Your task to perform on an android device: Go to the Puma app and open the White Mayze Classic Women's Sneakers, then view its information and 360-degree view of the shoe.
Image 0: 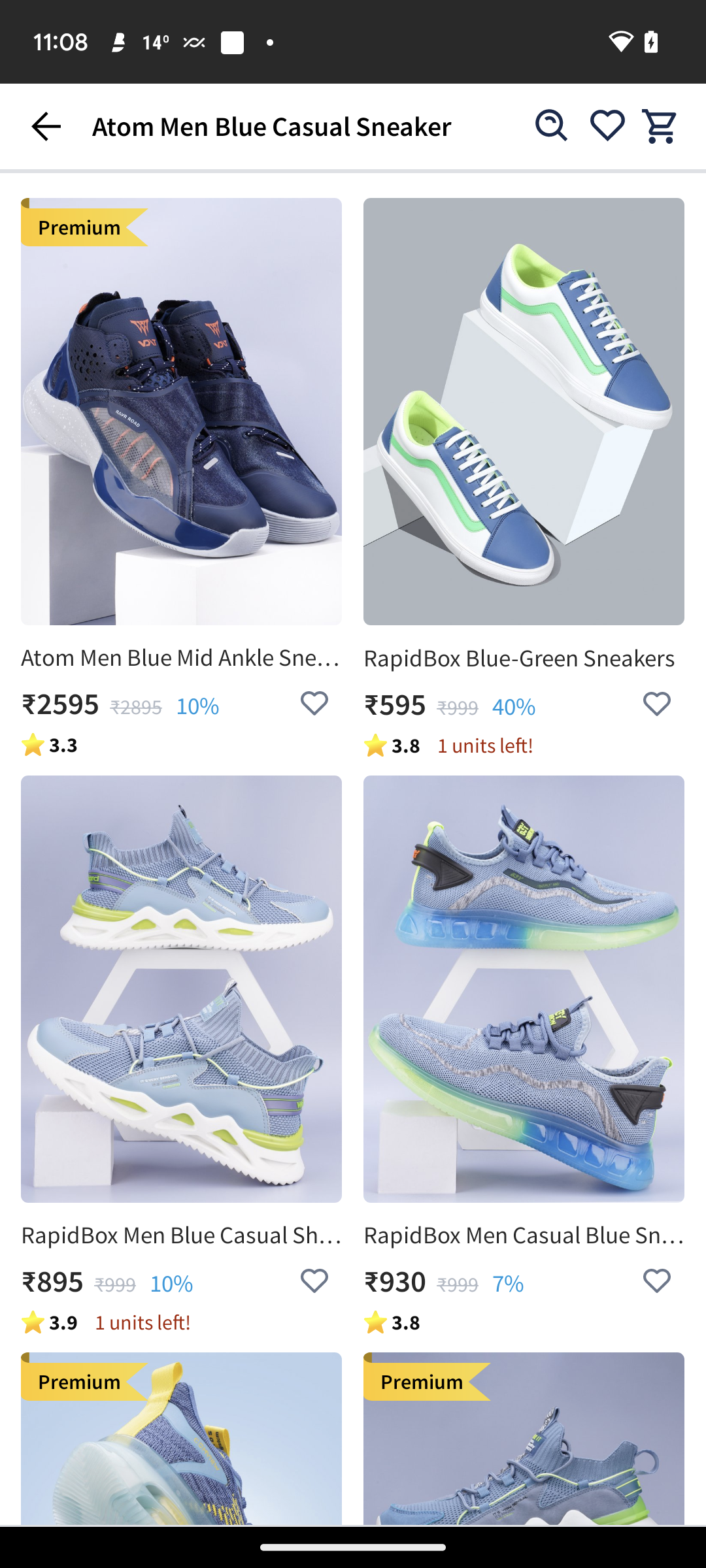
Go to the Puma app
Step 0: open app "PUMA"
Image 1: 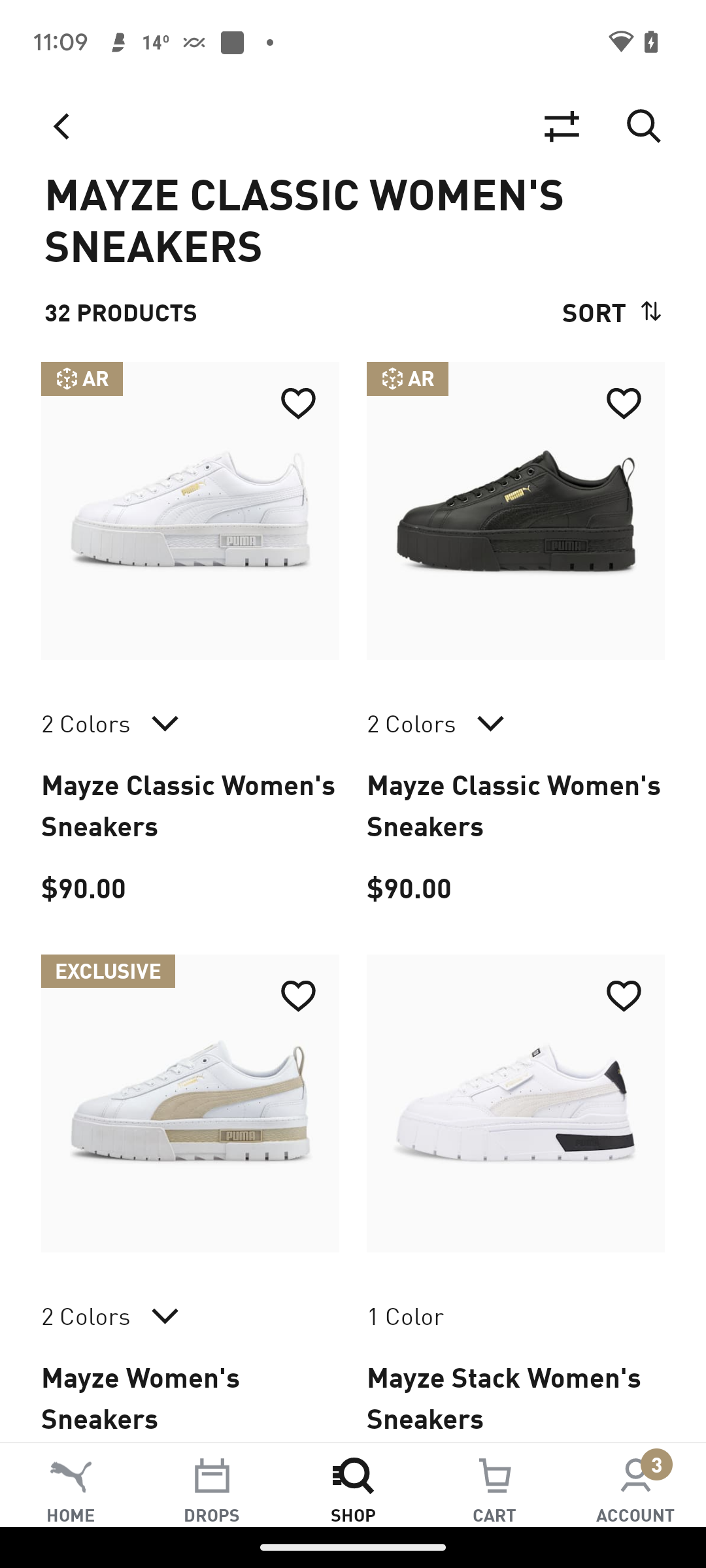
Open the first searched result
Step 1: click (190, 510)
Image 2: 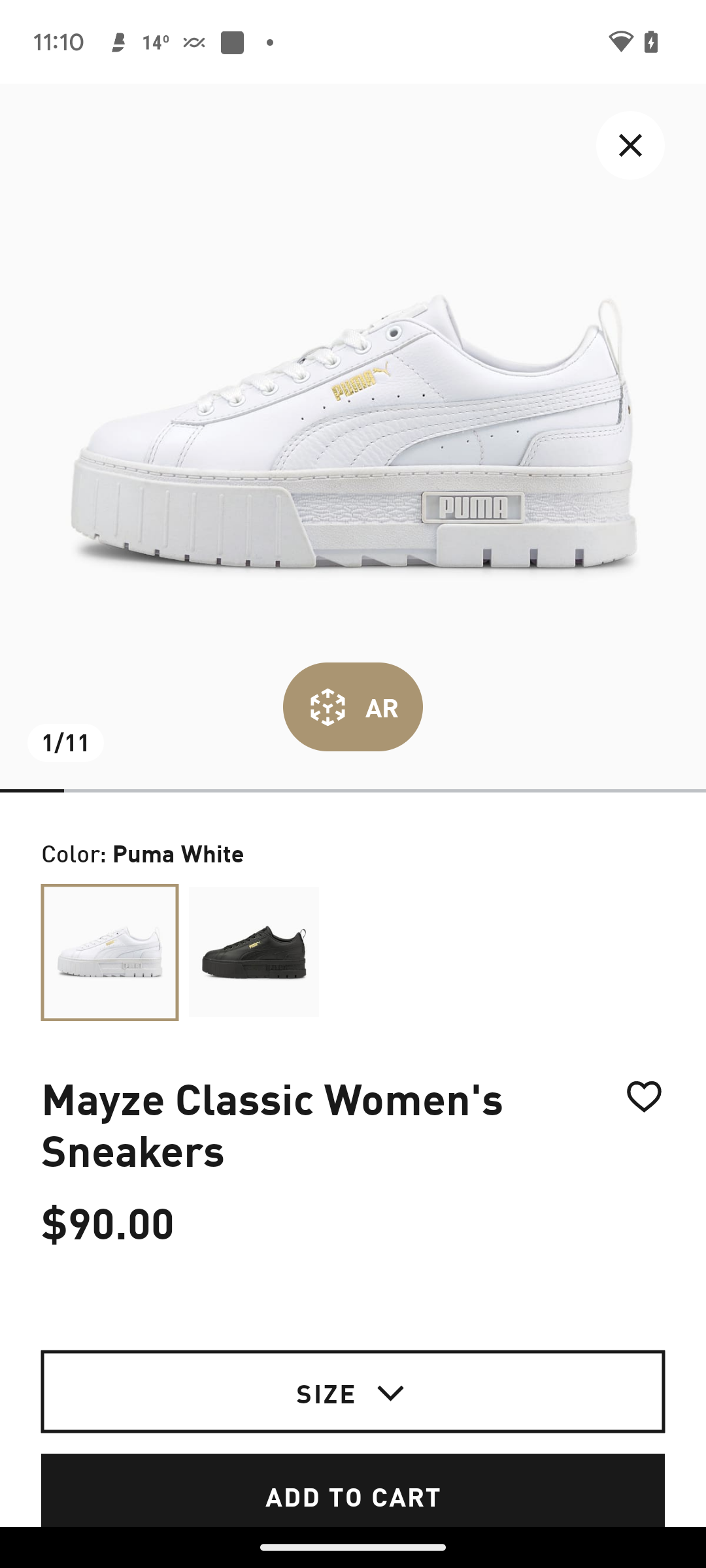
Click on the AR button 
Step 2: click (353, 707)
Image 3: 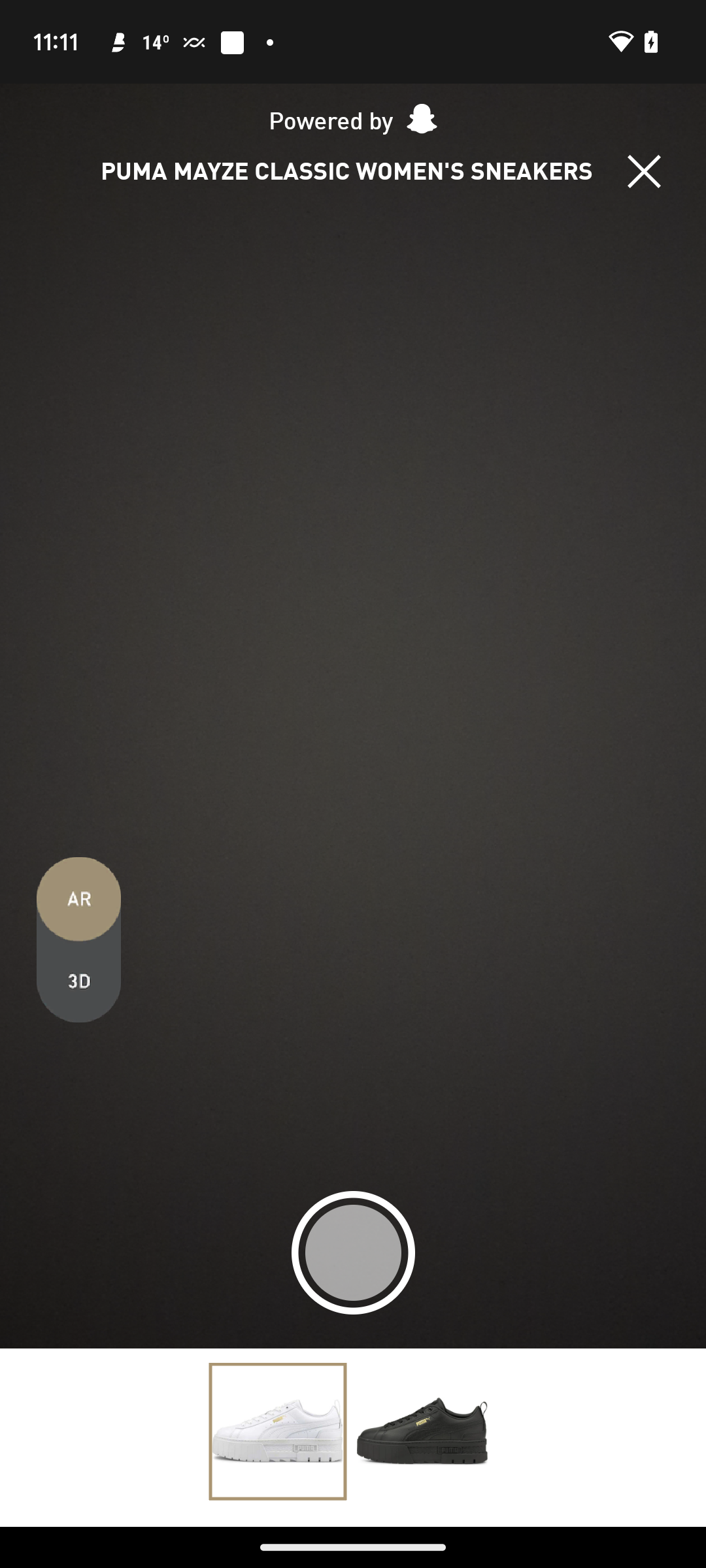
Click on the 3D option
Step 3: click (110, 953)
Image 4: 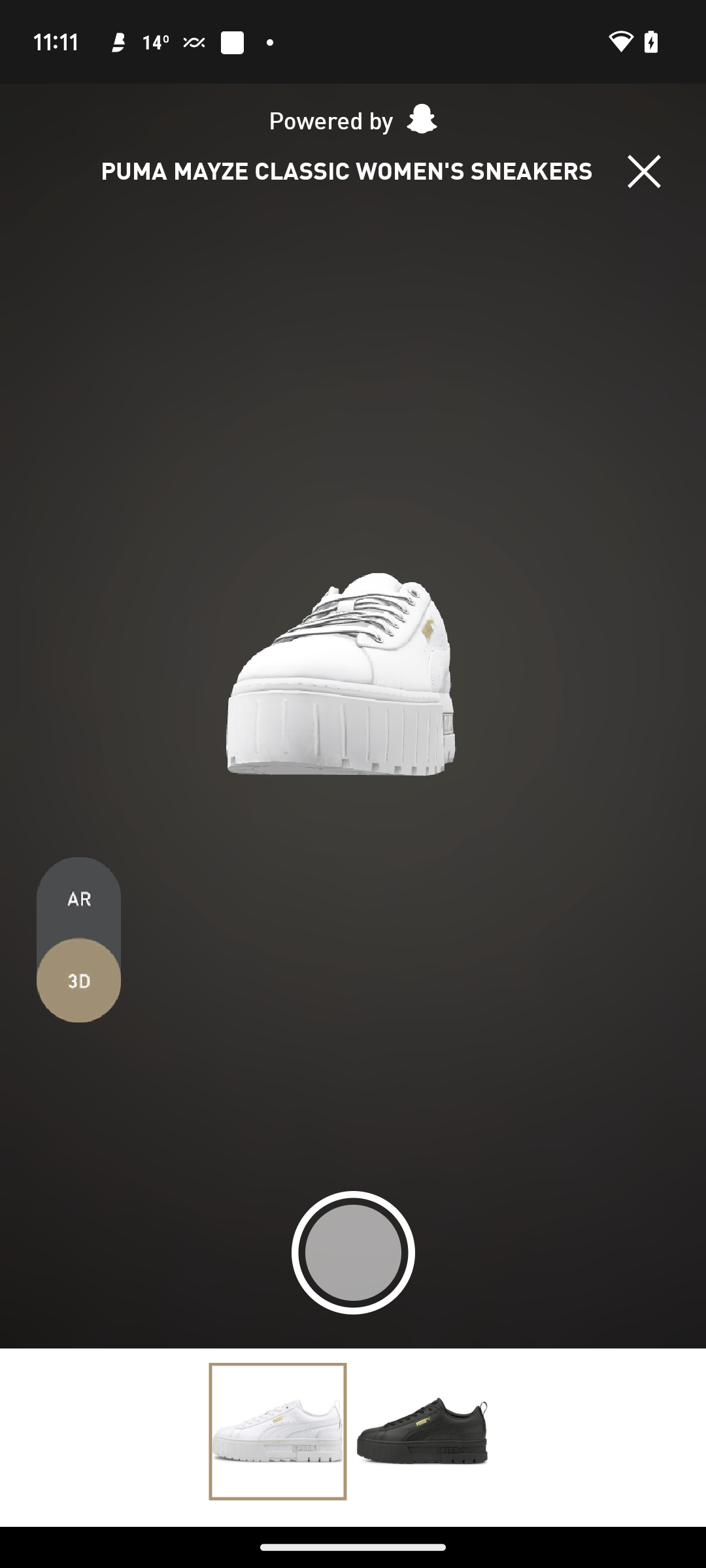
Click on the 3D option
Step 4: wait
Image 5: 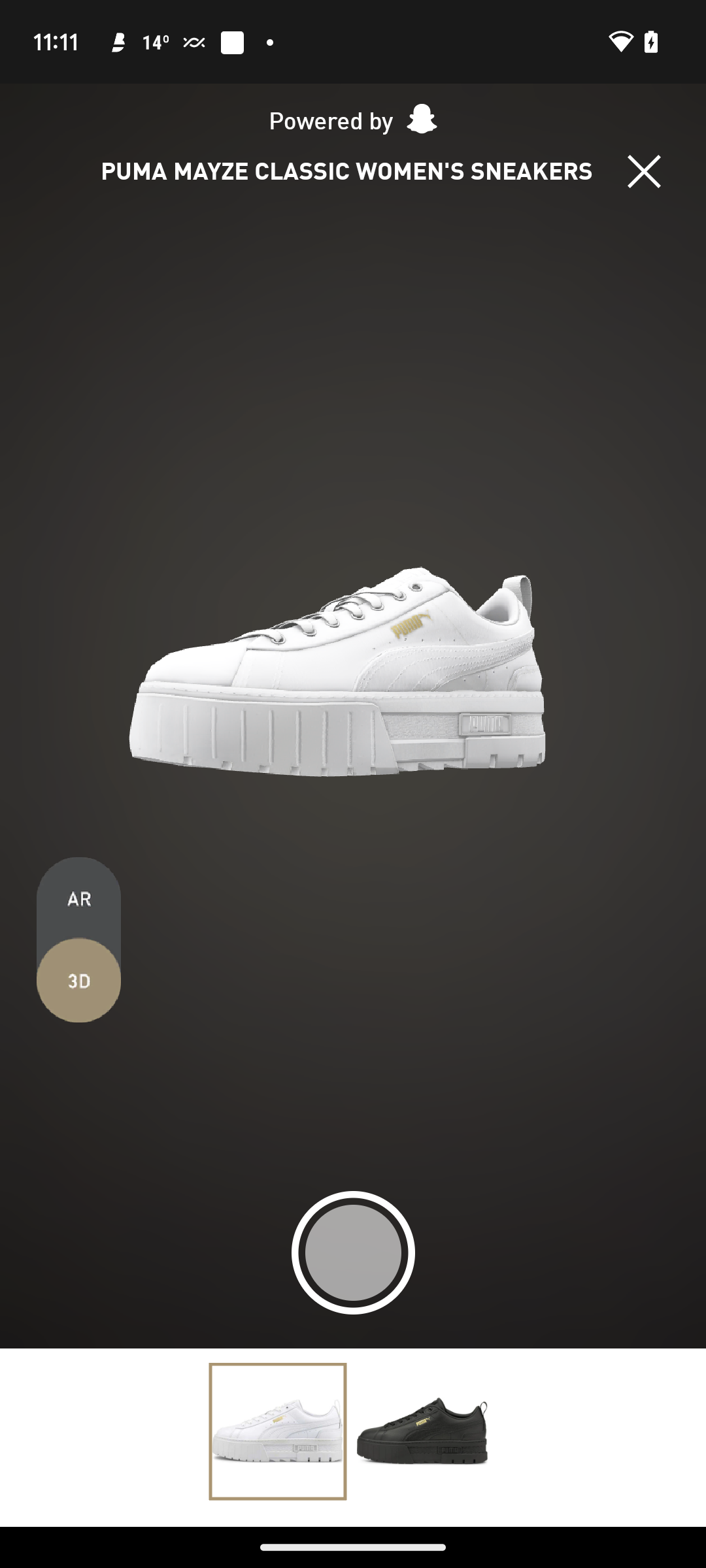
Click on the 3D option
Step 5: wait
Image 6: 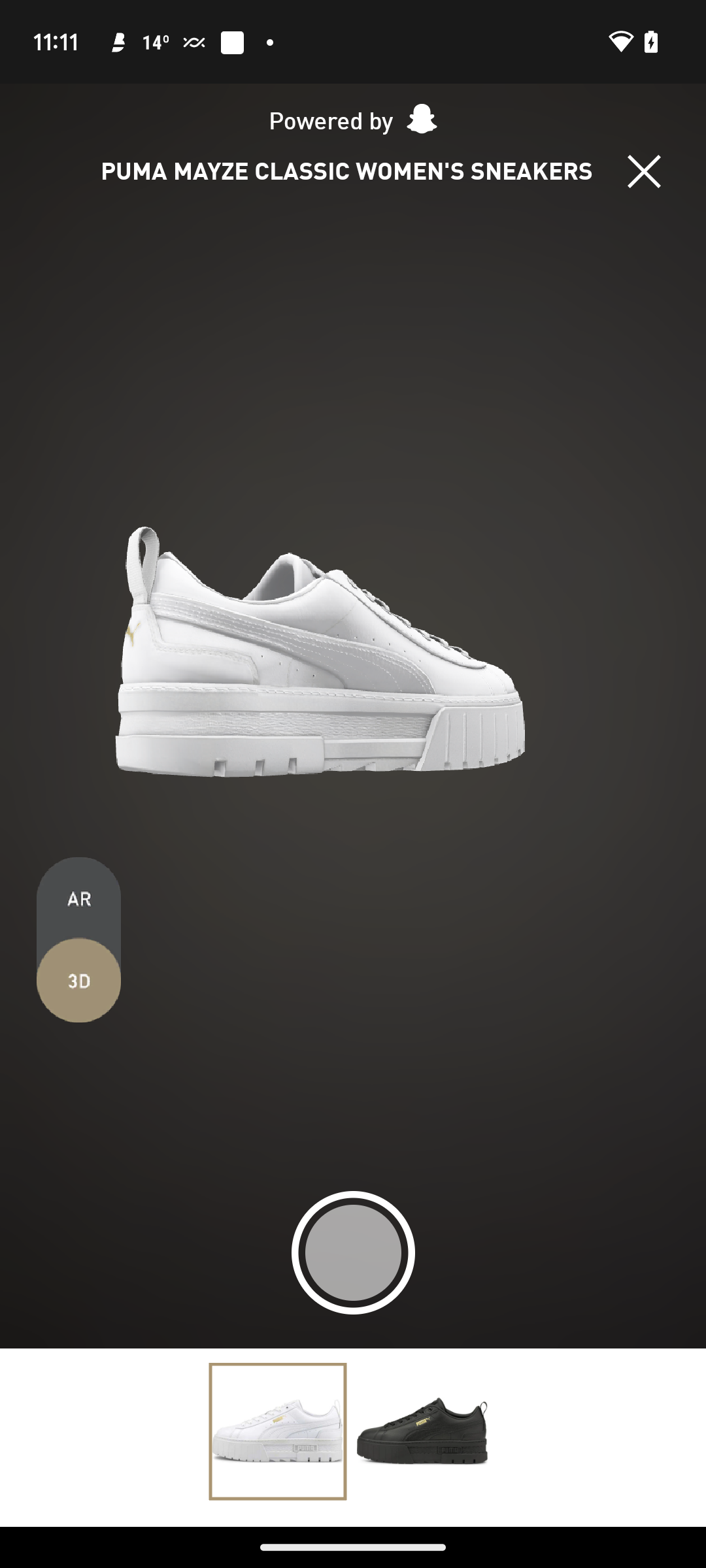
Go back to the previous screen
Step 6: press back button
Image 7: 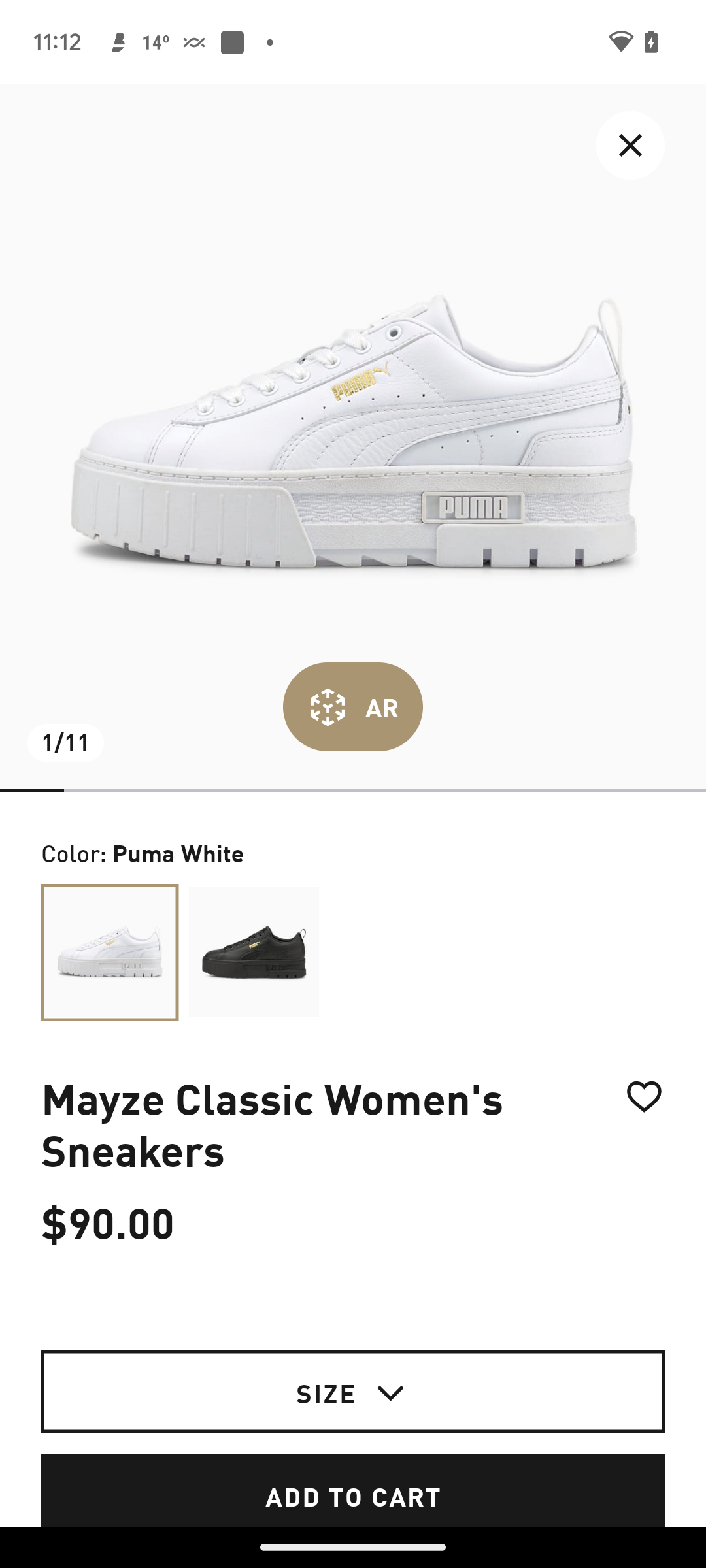
Swipe up to view the shoe information
Step 7: scroll down
Image 8: 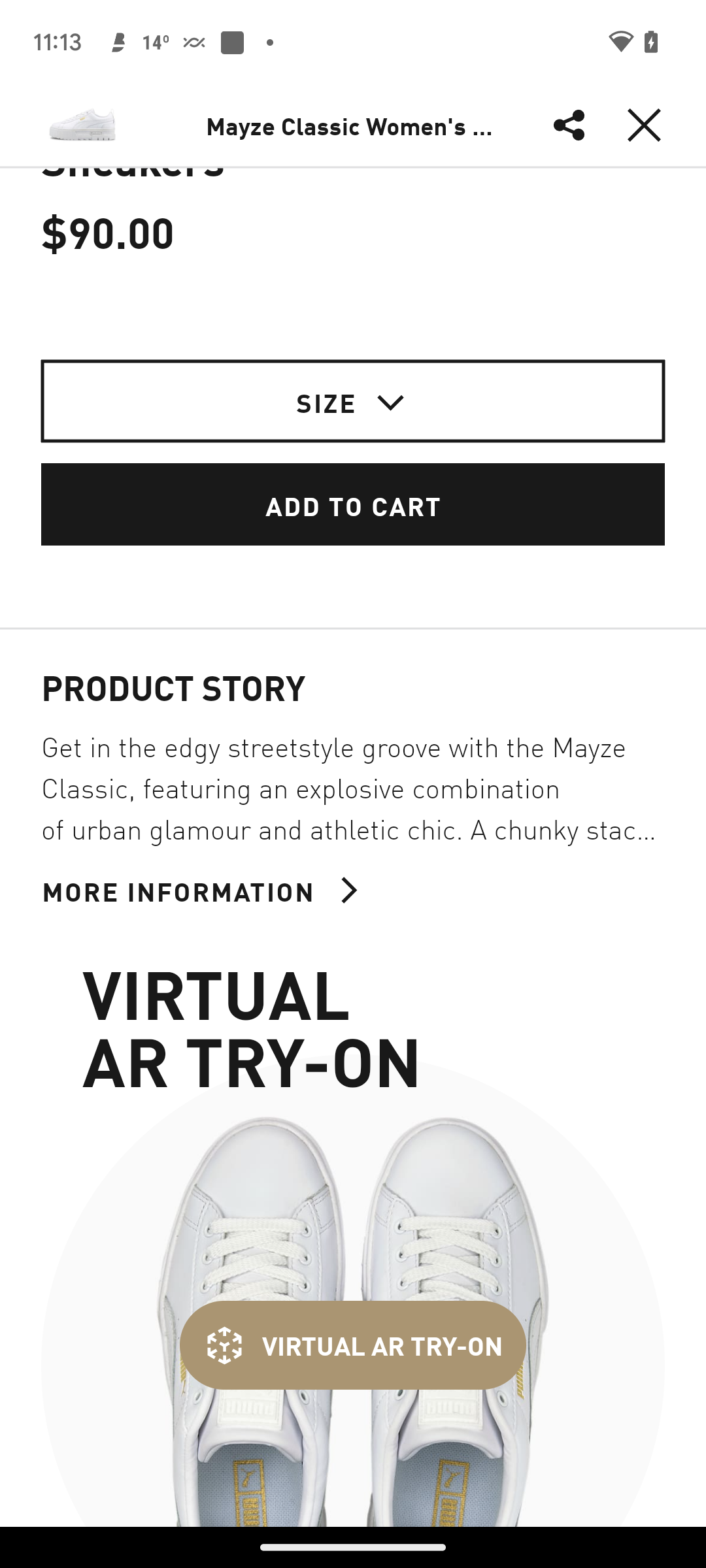
Click on the more information 
Step 8: click (352, 889)